Your task to perform on an android device: I am planning to visit the Eiffel Tower in Paris from Lyon City, so I want to know the traffic update.
Image 0: 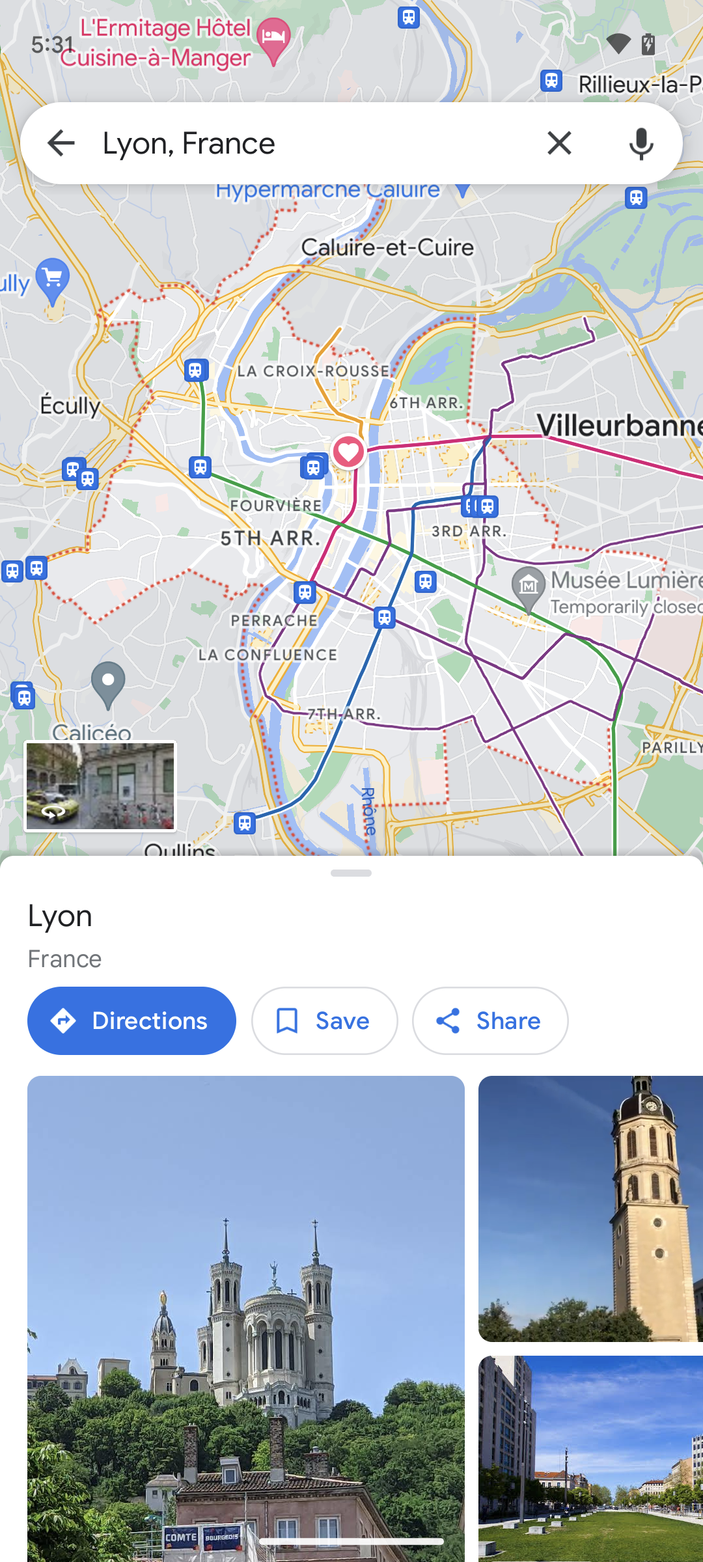
Step 0: wait
Image 1: 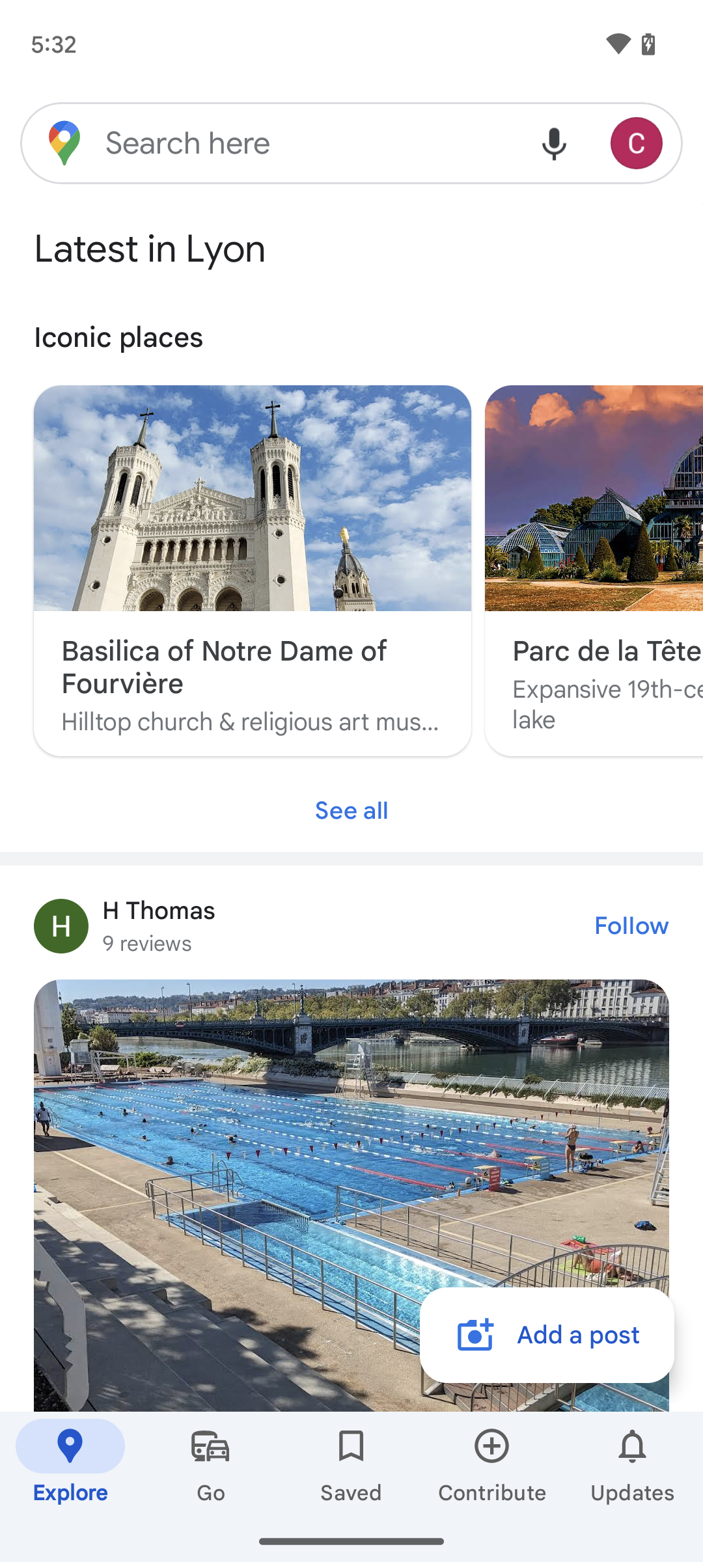
Tap on the search bar at the top of the screen.
Step 1: click (309, 143)
Image 2: 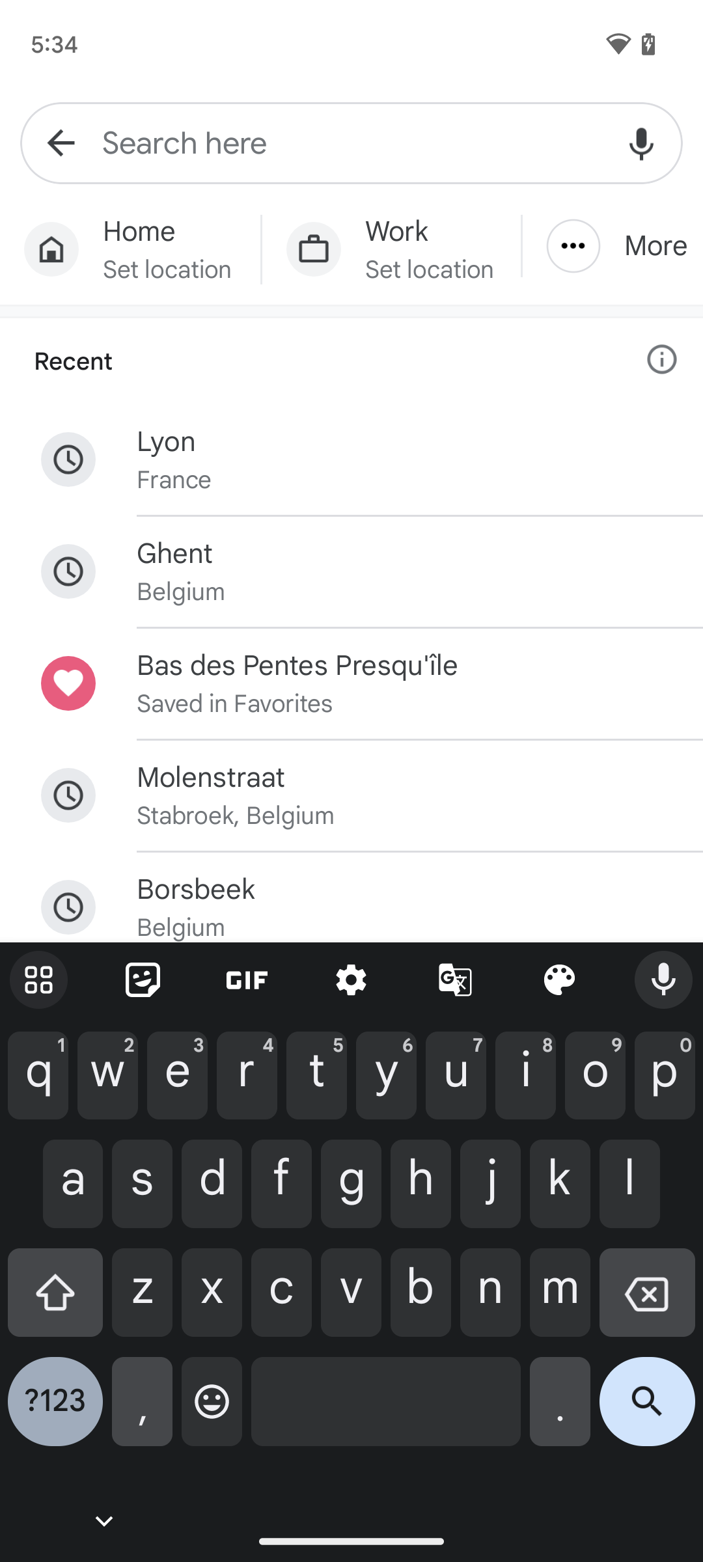
Search for traffic between Lyon City and Paris City.
Step 2: type "Lyon city to Paris city"
Image 3: 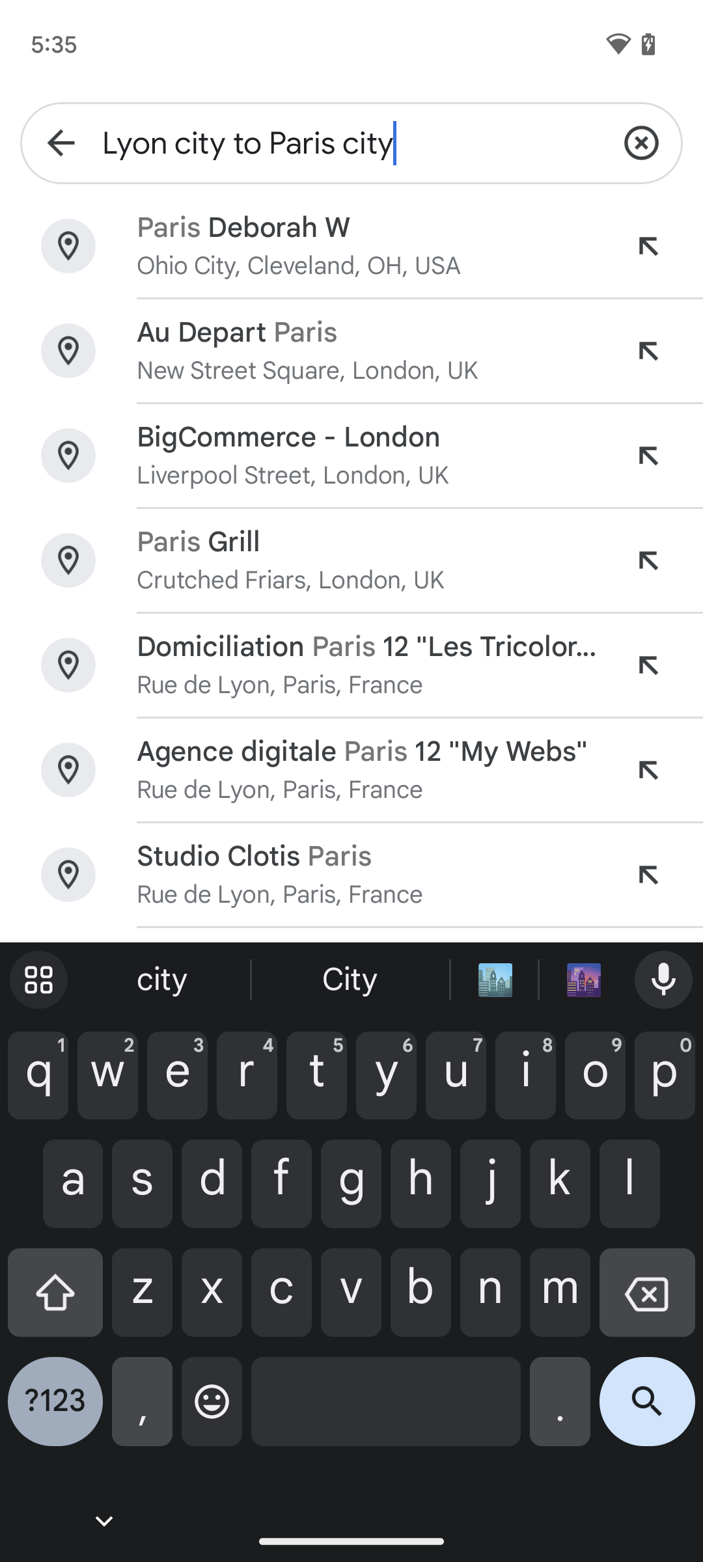
Tap on the search icon present on the screen.
Step 3: click (647, 1412)
Image 4: 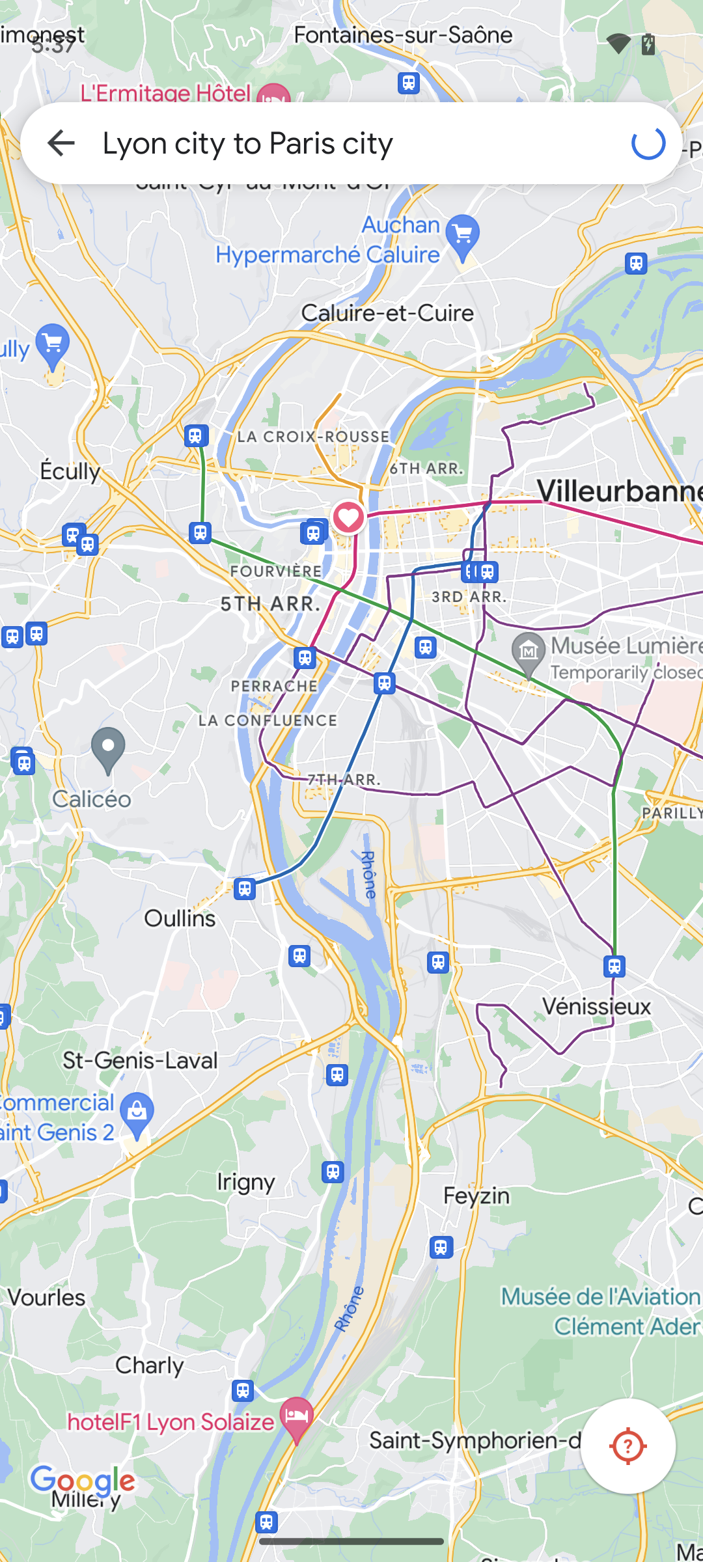
Tap on the search icon present on the screen.
Step 4: wait
Image 5: 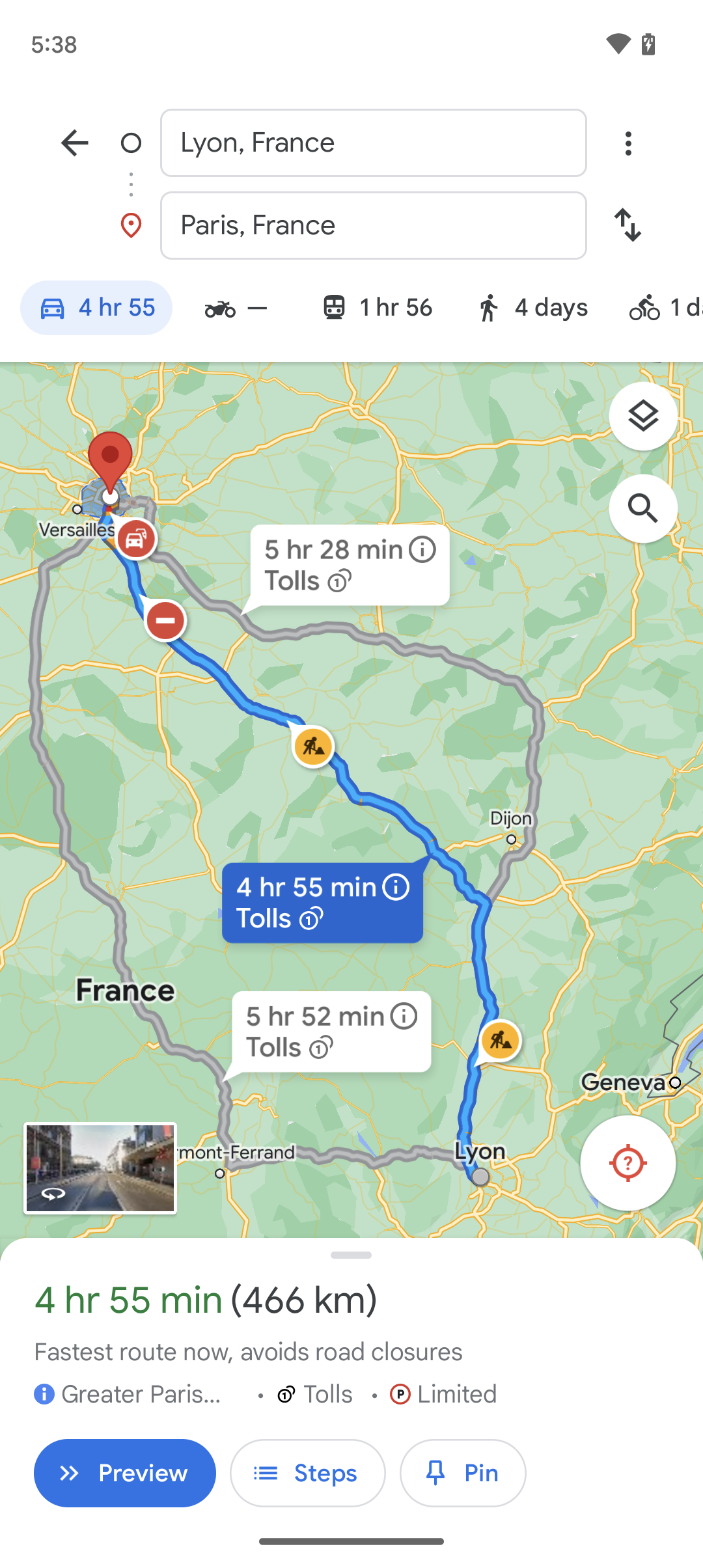
Tap on the icon present at the top of the search icon.
Step 5: click (653, 423)
Image 6: 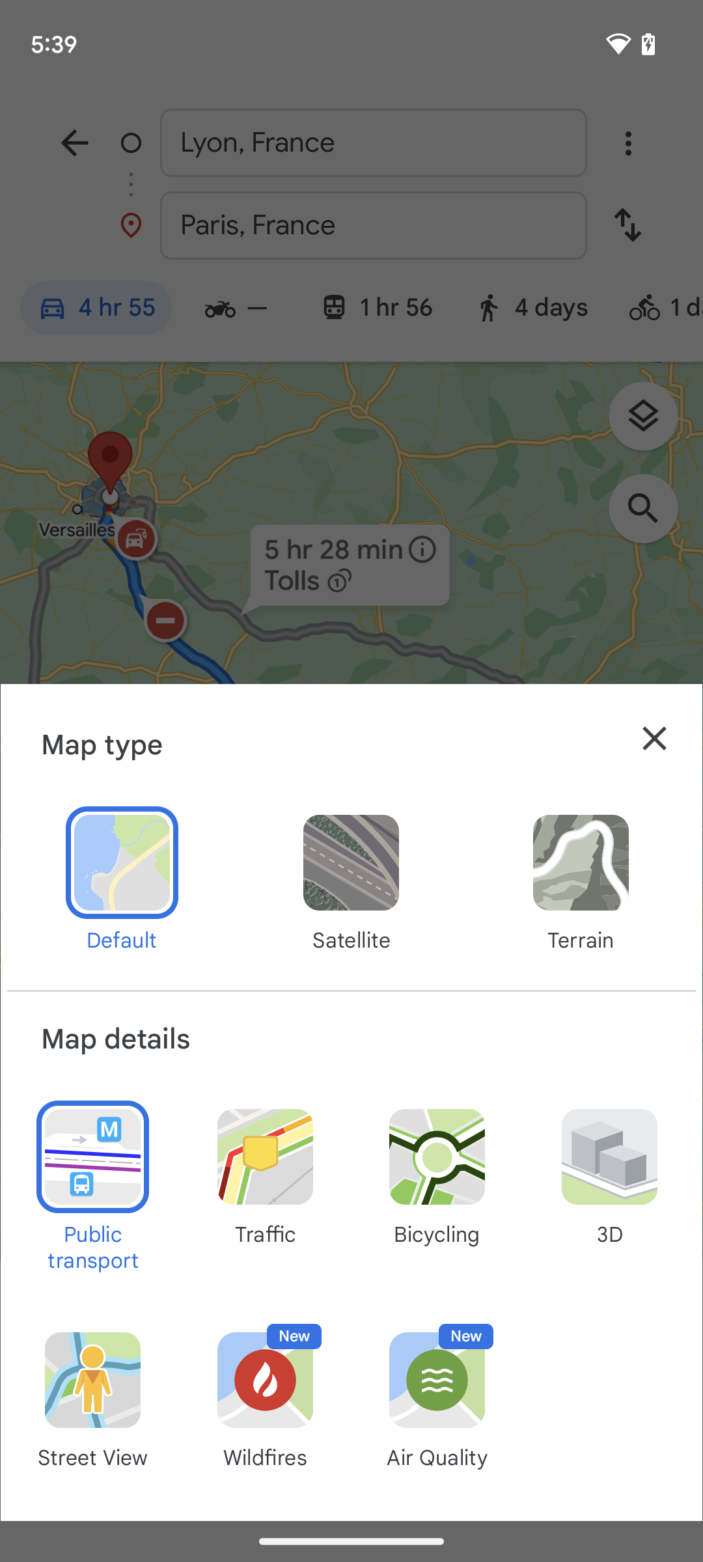
Tap on the traffic present on the screen.
Step 6: click (265, 1175)
Image 7: 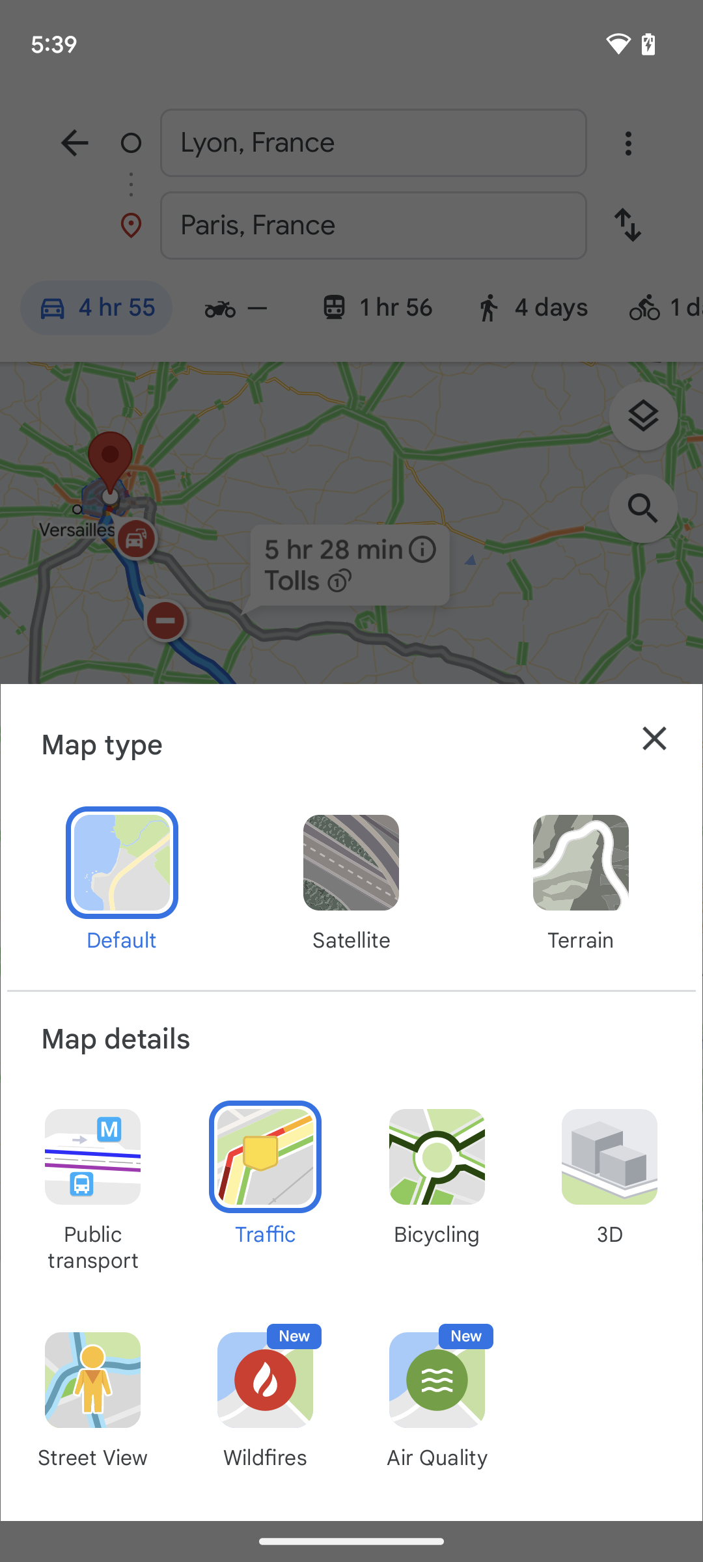
Tap on the traffic present on the screen.
Step 7: wait